Your task to perform on an android device: View the property details of the 1-bedroom house in Sanjay Place, Agra, in the 99Acres app.
Image 0: 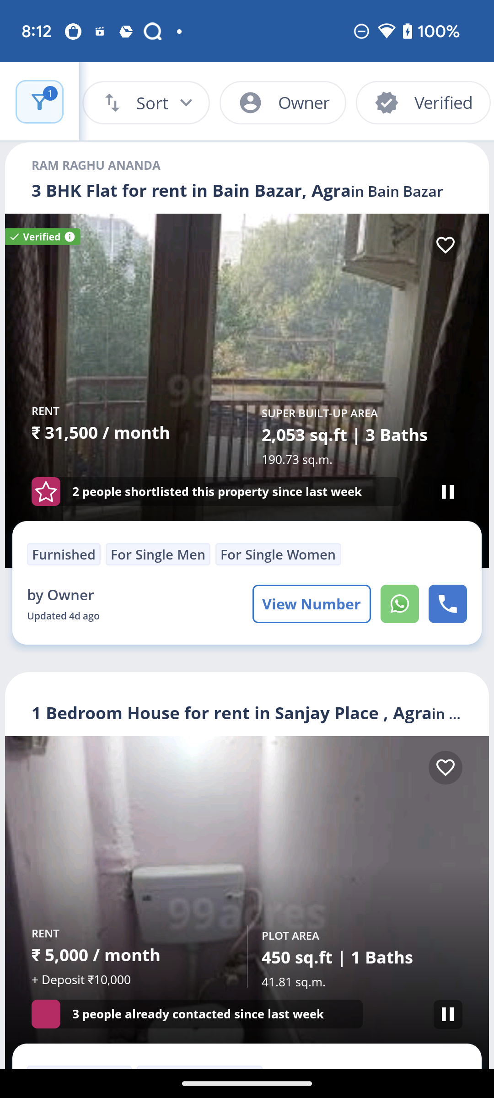
click on 1-bedroom house in Sanjay Place, Agra
Step 0: click (322, 856)
Image 1: 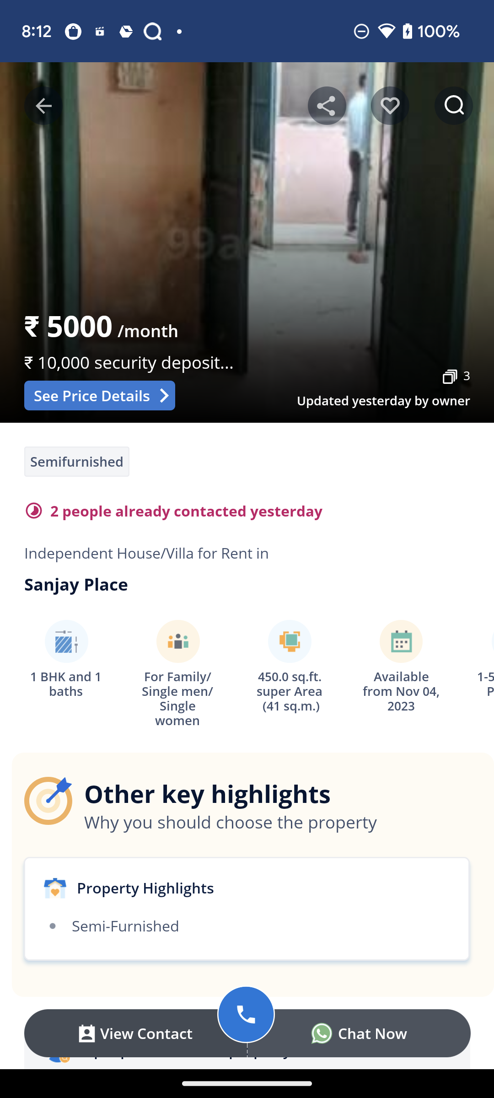
Swipe up to see details
Step 1: scroll down
Image 2: 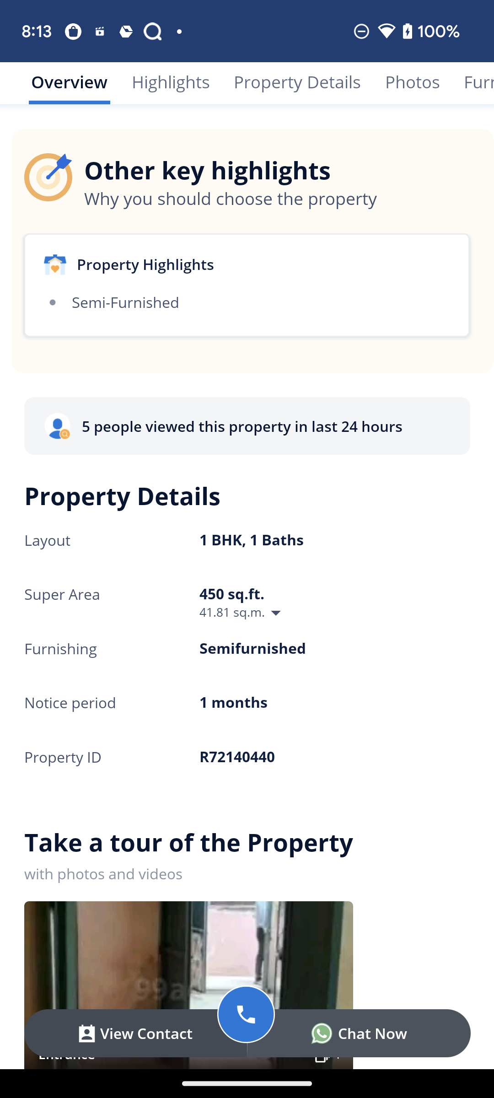
Swipe up to see details
Step 2: scroll down
Image 3: 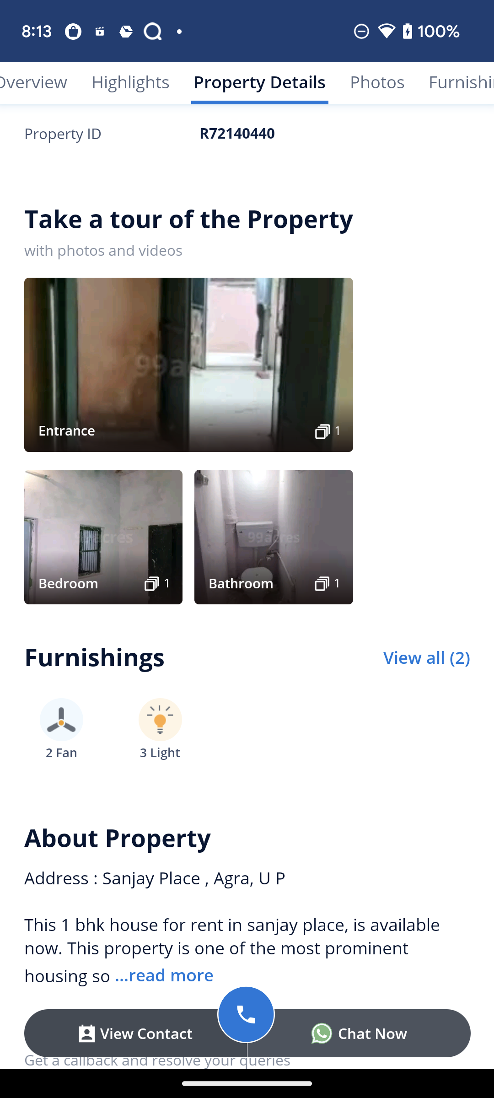
Swipe up to see details
Step 3: scroll down
Image 4: 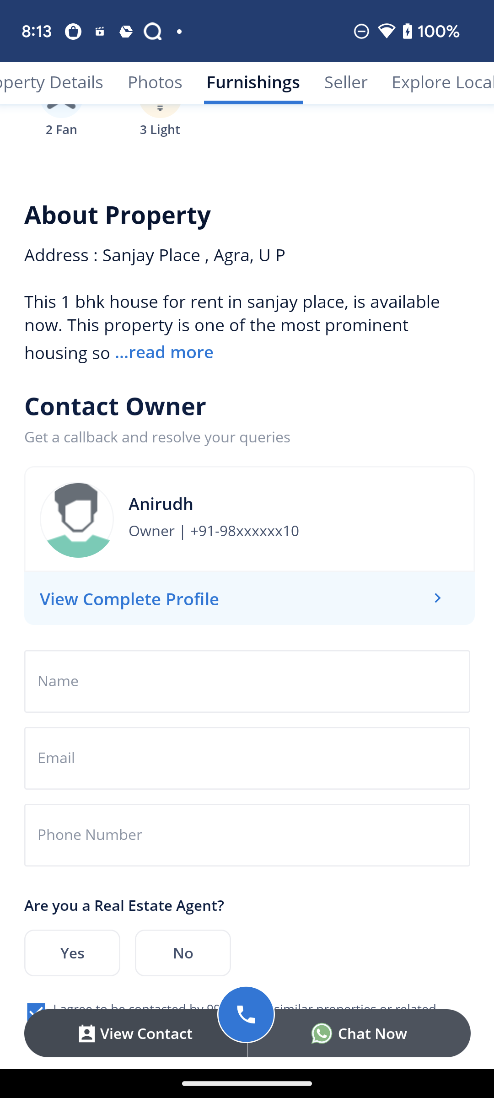
Swipe up to see details
Step 4: scroll down
Image 5: 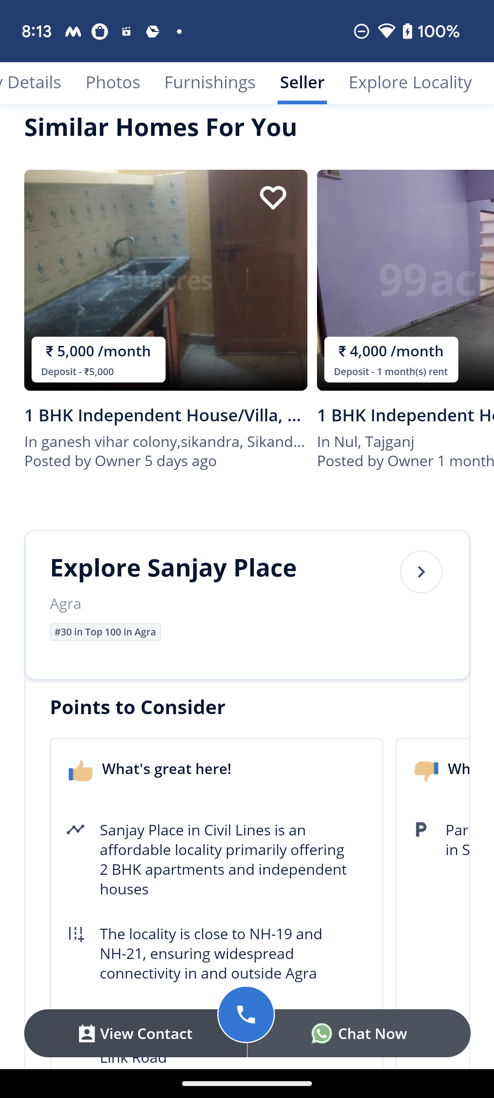
Swipe up to see details
Step 5: scroll down